Your task to perform on an android device: i would like to create a new slide  celestial theme  for a presentation about the YMCA's charity event using the show app
Image 0: 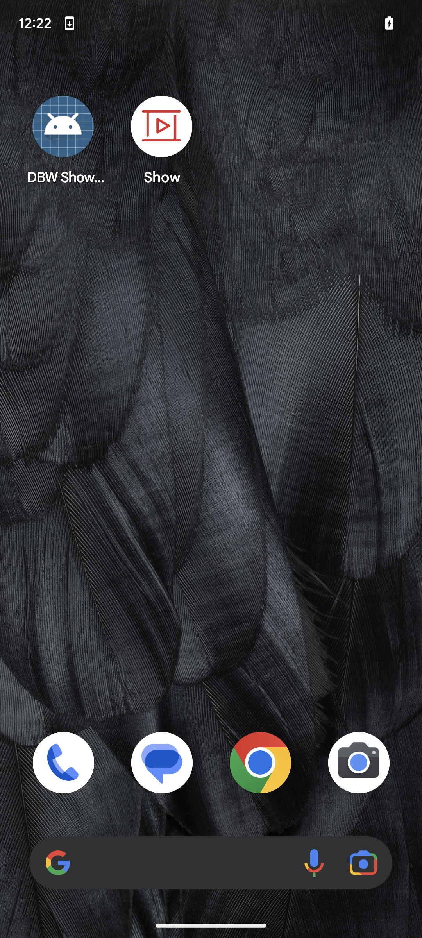
click on show at the screen to open application
Step 0: open app "Show"
Image 1: 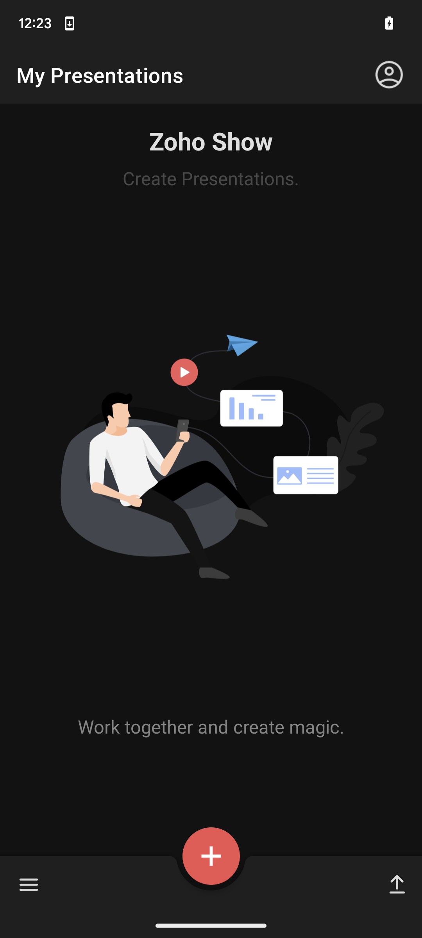
click on the plus icon at the center of the screen to add new slide 
Step 1: click (211, 856)
Image 2: 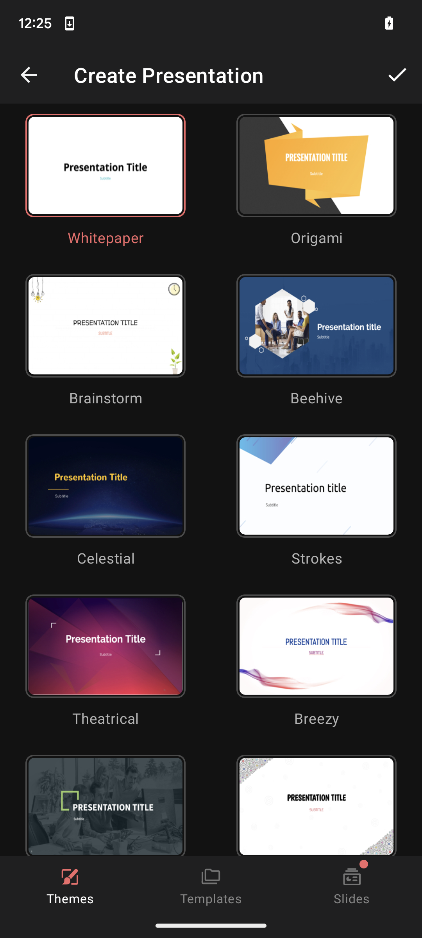
click on celestial at the screen to create a new slide 
Step 2: click (66, 507)